Your task to perform on an android device: Now I want to meditate on my own. Try self practice in the Idanim app.
Image 0: 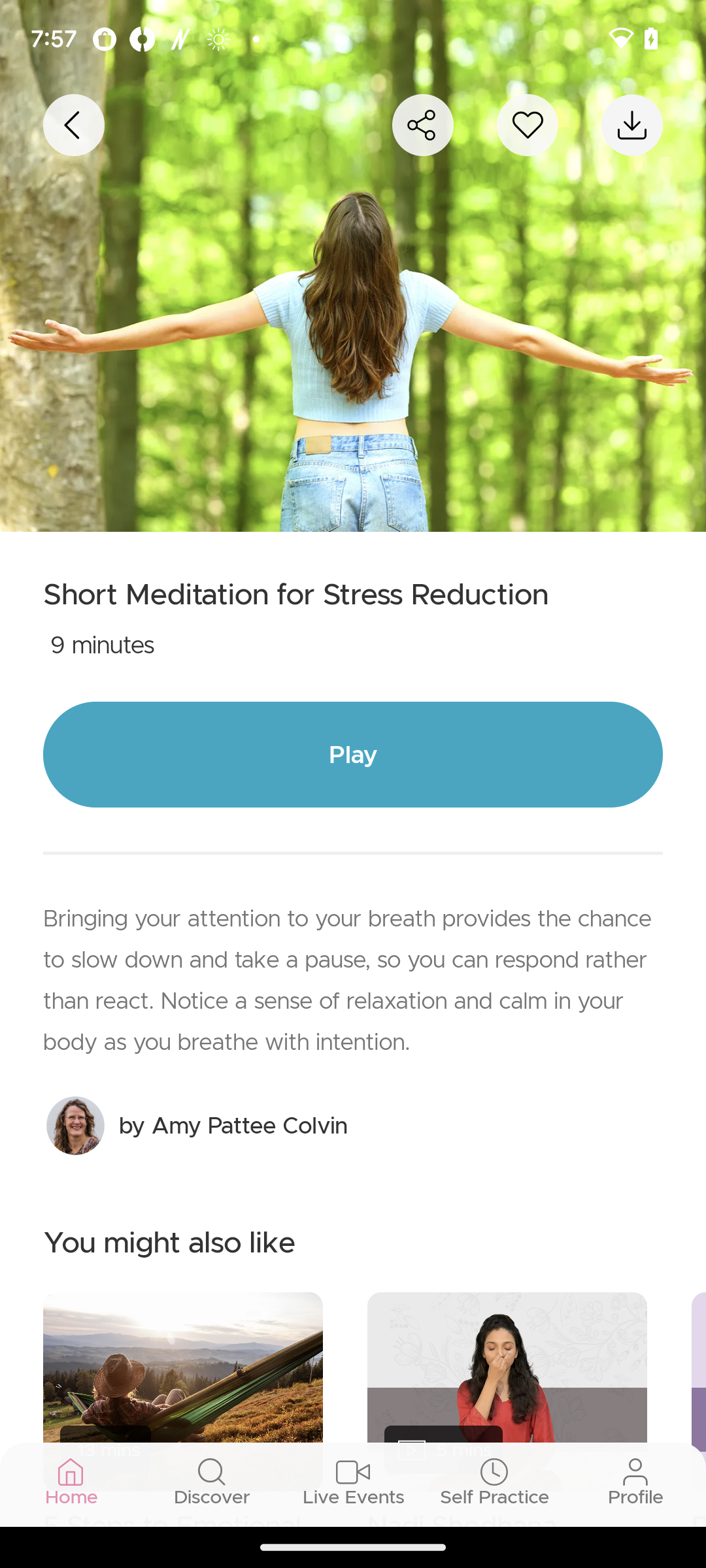
Click on the Self Practice button.
Step 0: click (494, 1505)
Image 1: 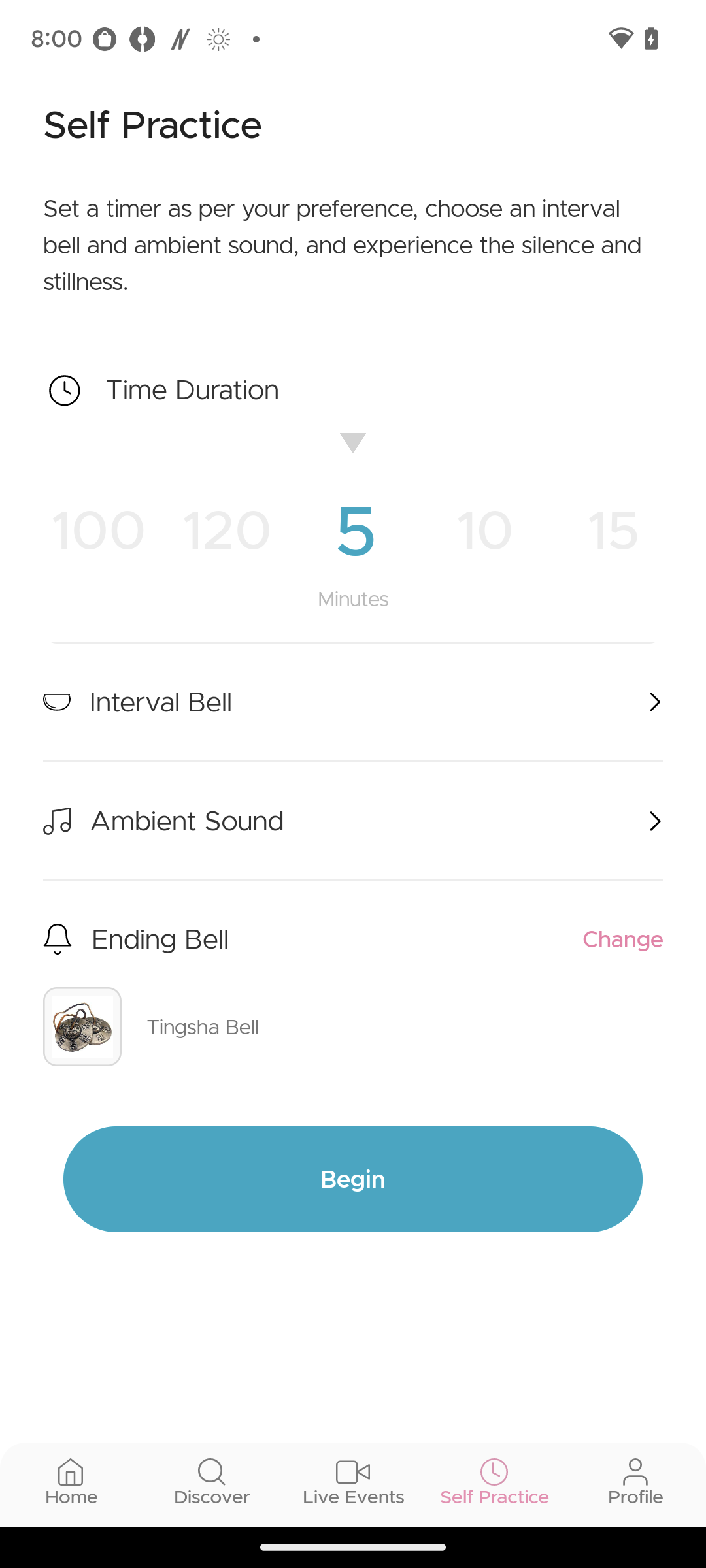
Click on the Begin button.
Step 1: click (352, 1179)
Image 2: 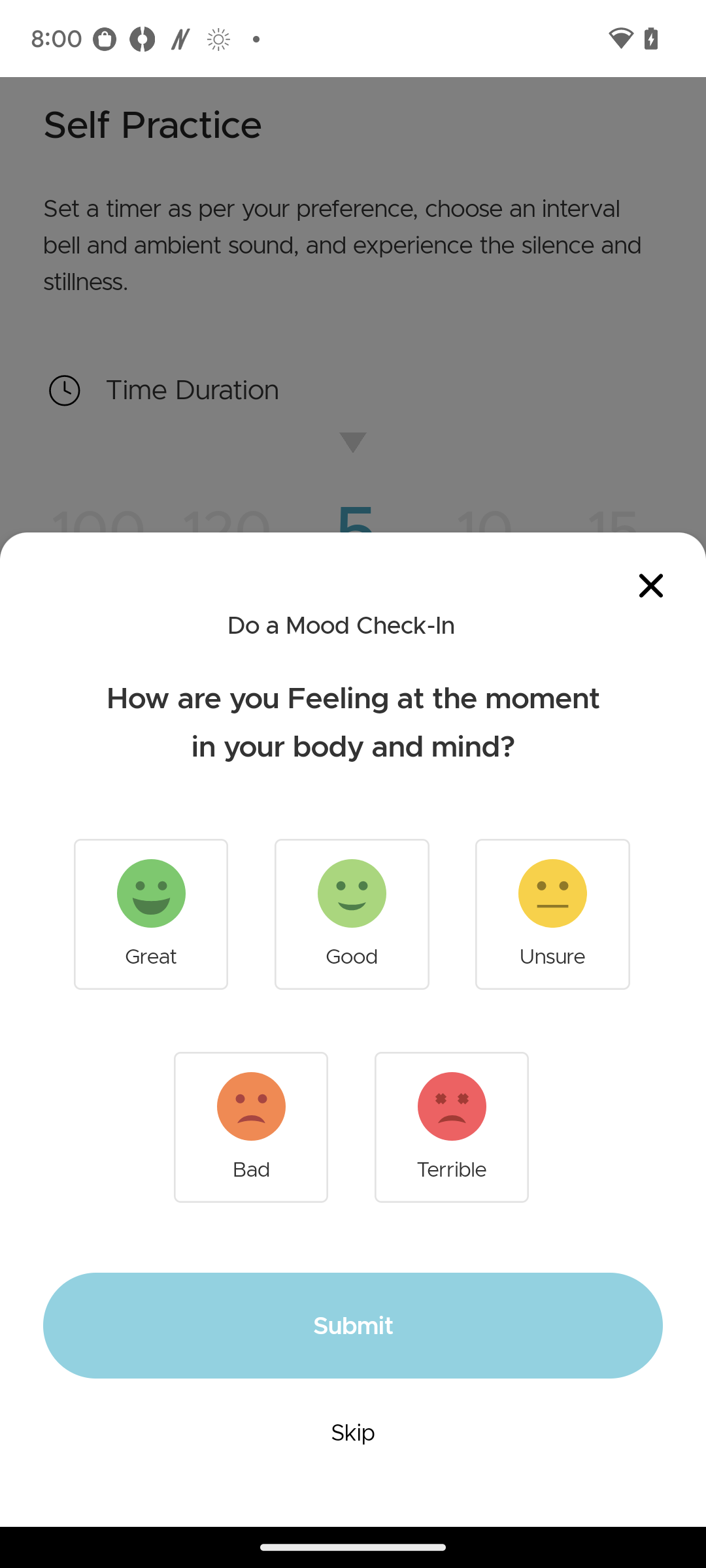
Click on the skip button.
Step 2: click (353, 1432)